Your task to perform on an android device: I'm sick of the outdated fashions; therefore, it's time for a change. I wish to search for men's sneakers in the NNNOW app.
Image 0: 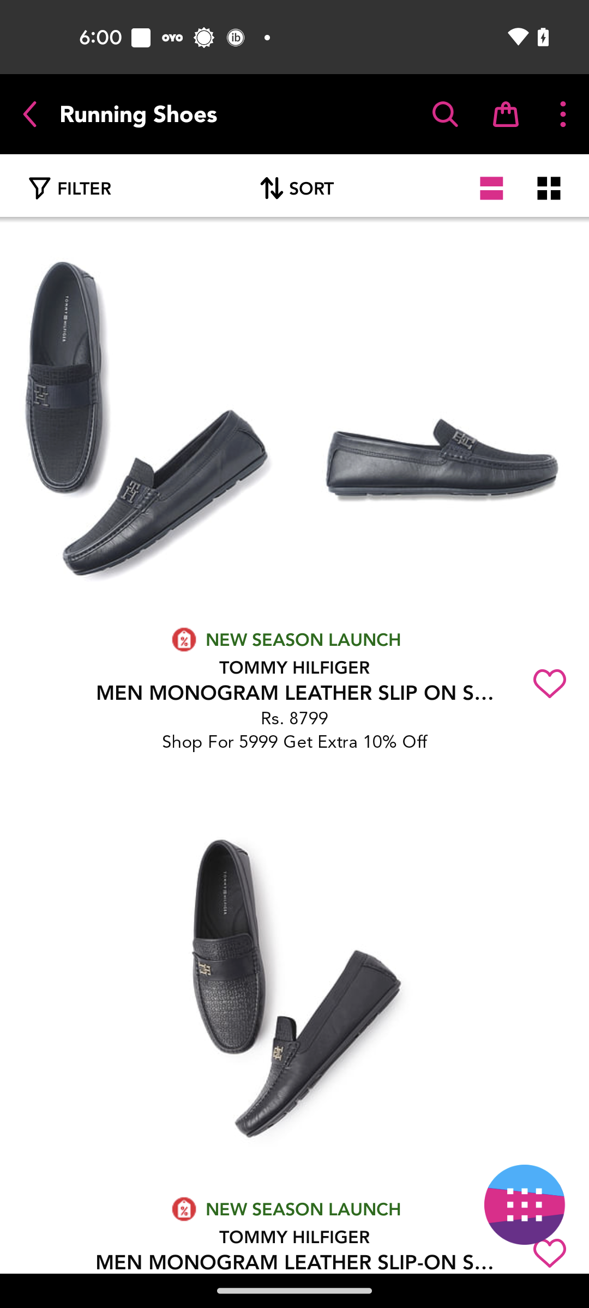
Click on the Filter icon
Step 0: click (67, 189)
Image 1: 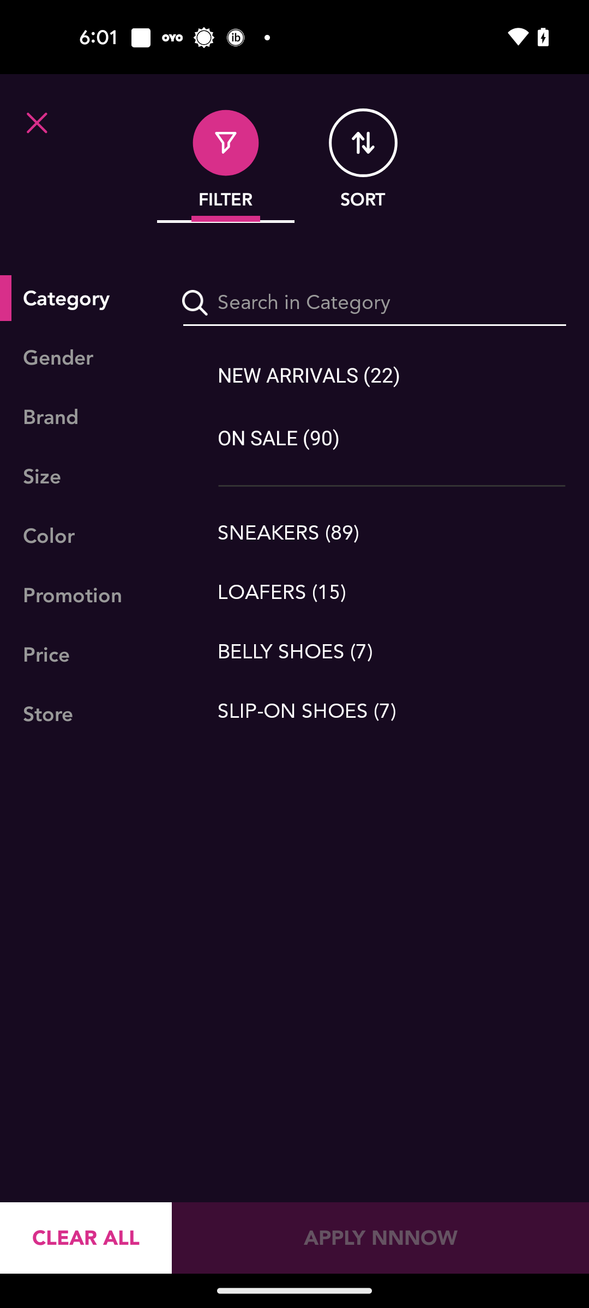
Select the Sneakers style
Step 1: click (392, 532)
Image 2: 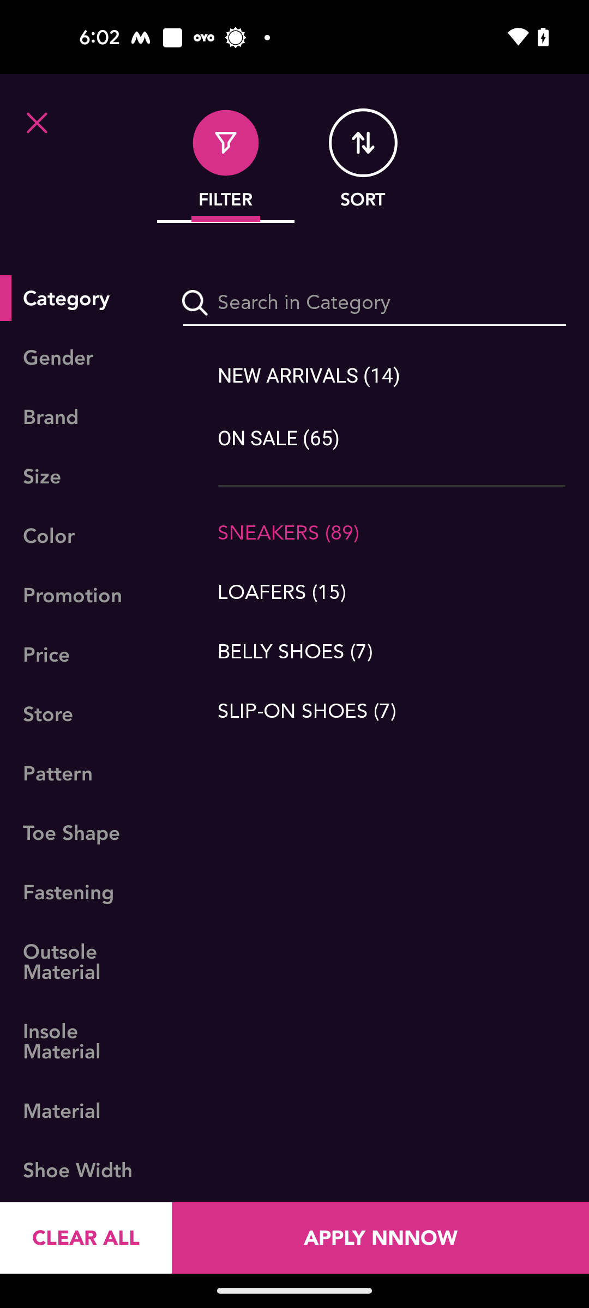
Click on the APPLY NNNOW button
Step 2: click (380, 1238)